Your task to perform on an android device: I wanted to see the menu of the Benkei Japanese Cuisine restaurant on the TheFork app.
Image 0: 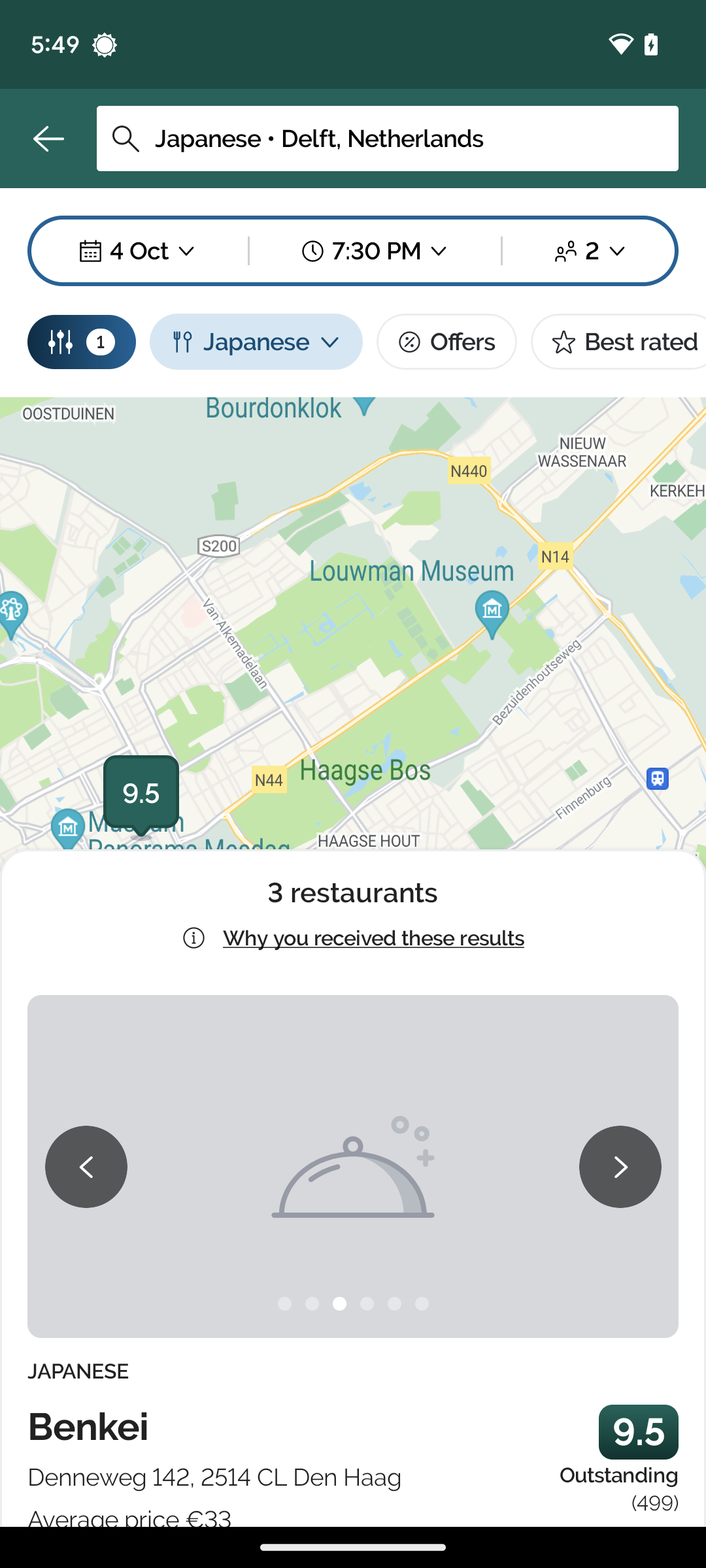
Click on the Benkei Restaurant.
Step 0: click (353, 962)
Image 1: 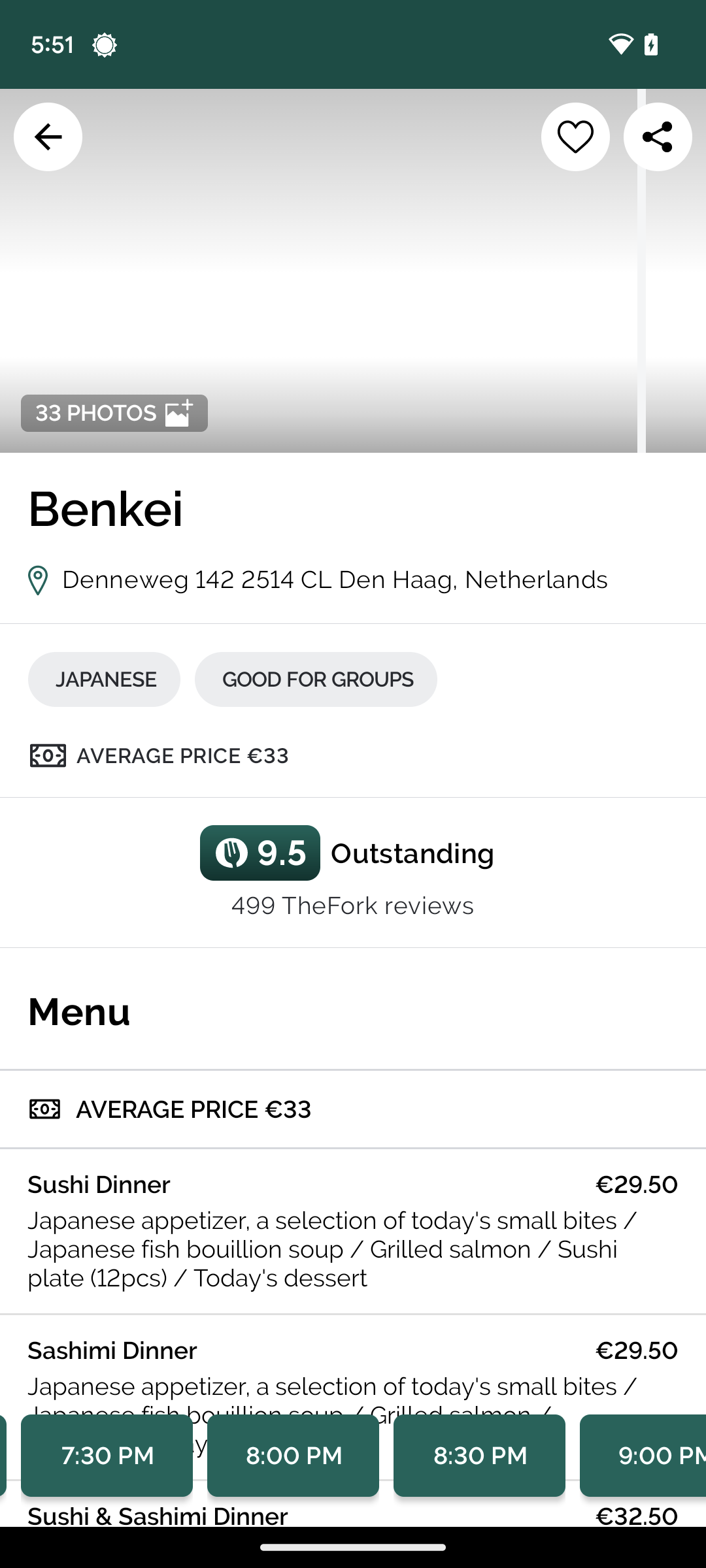
Scroll up to find the See full menu tab.
Step 1: scroll down
Image 2: 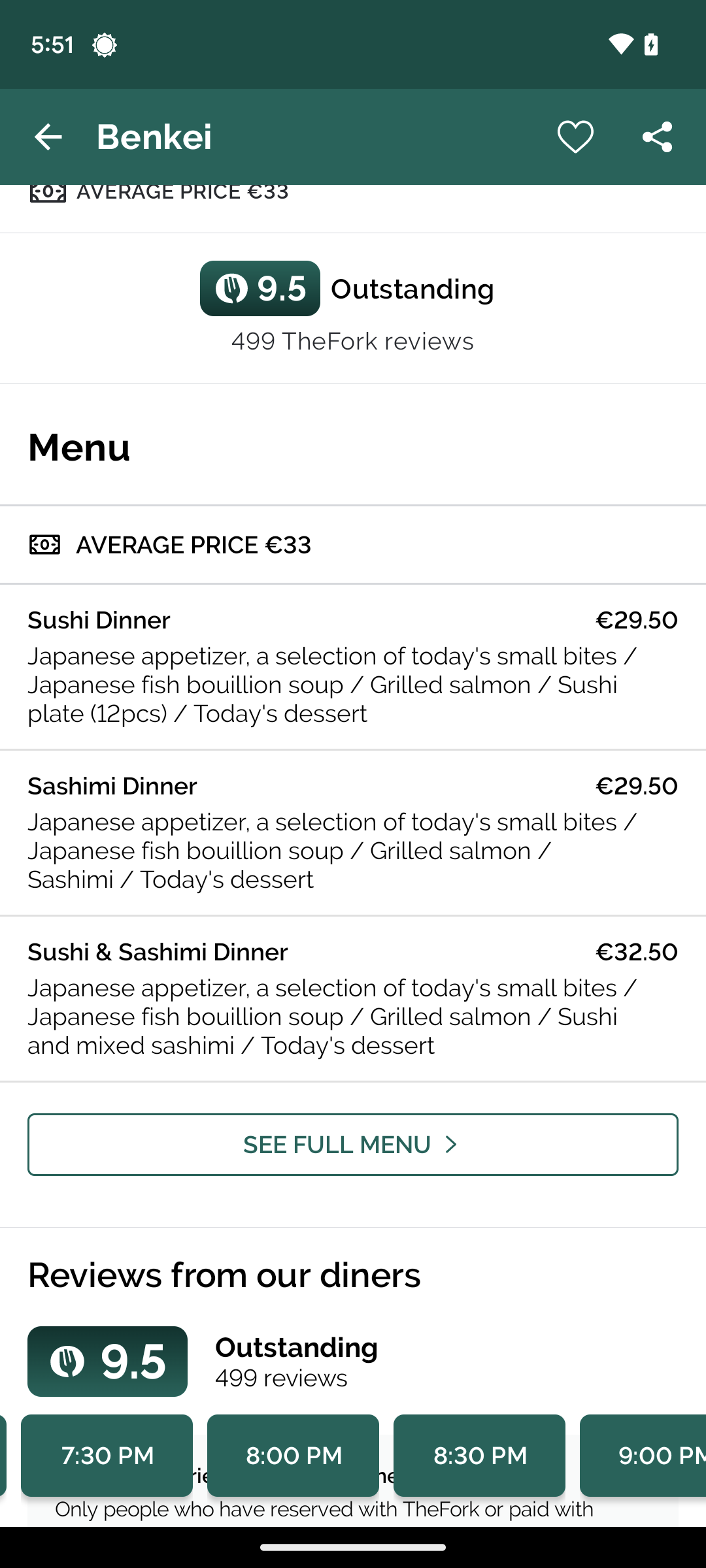
Click on the See full menu tab.
Step 2: click (353, 1145)
Image 3: 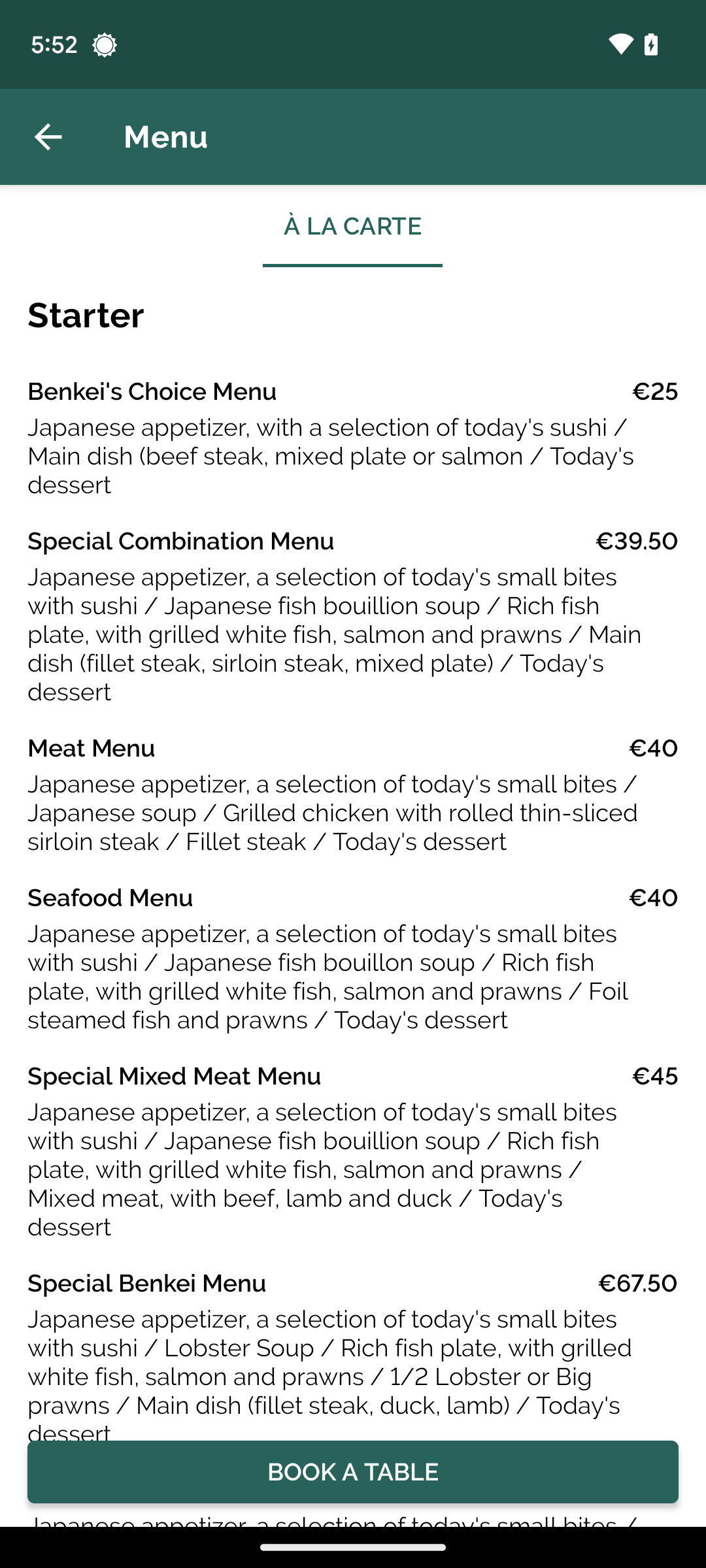
scroll up to see menu.
Step 3: scroll down